Your task to perform on an android device: I want to get notification 30 minutes before any event
Image 0: 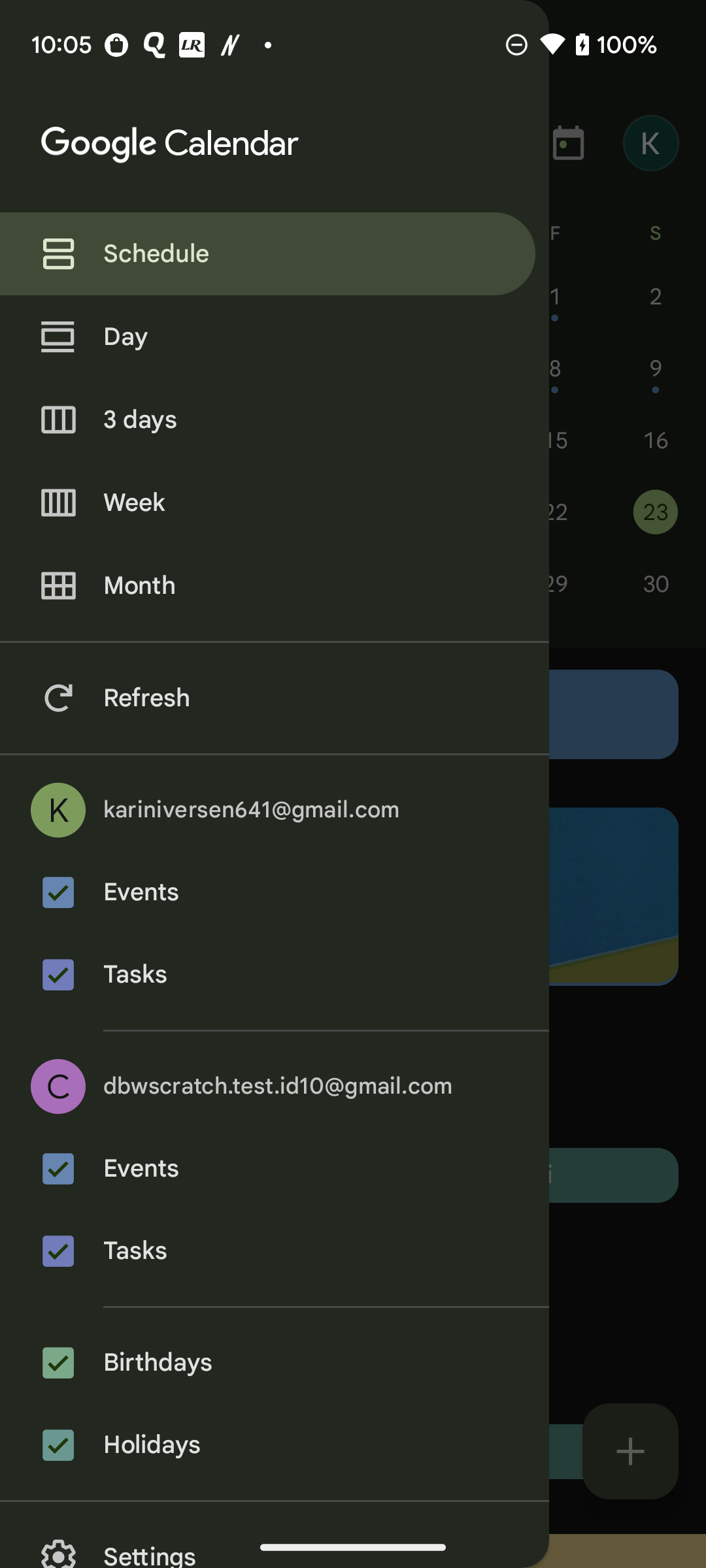
Click on the Settings icon option
Step 0: click (353, 1551)
Image 1: 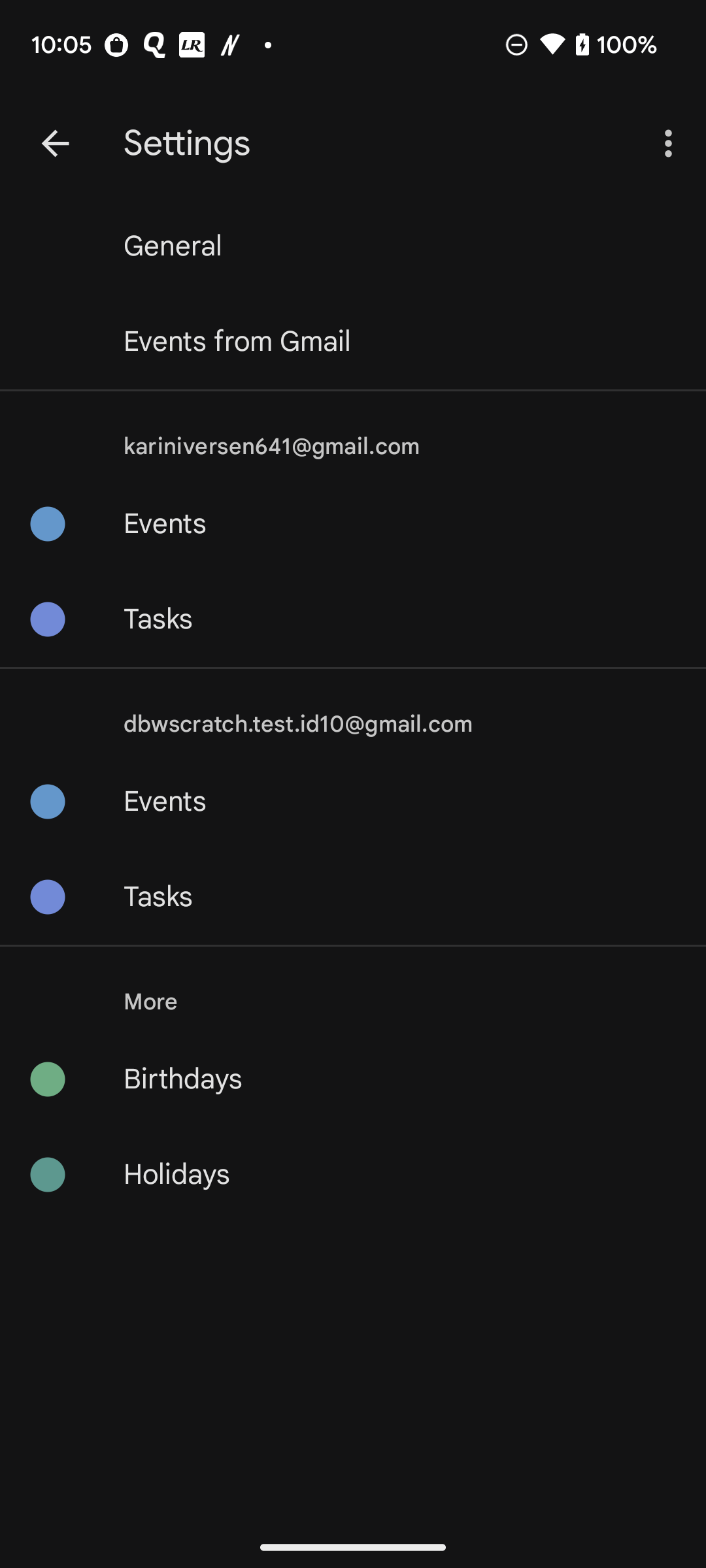
Click on the events option just below the kariniversen641@gmail.com id
Step 1: click (165, 523)
Image 3: 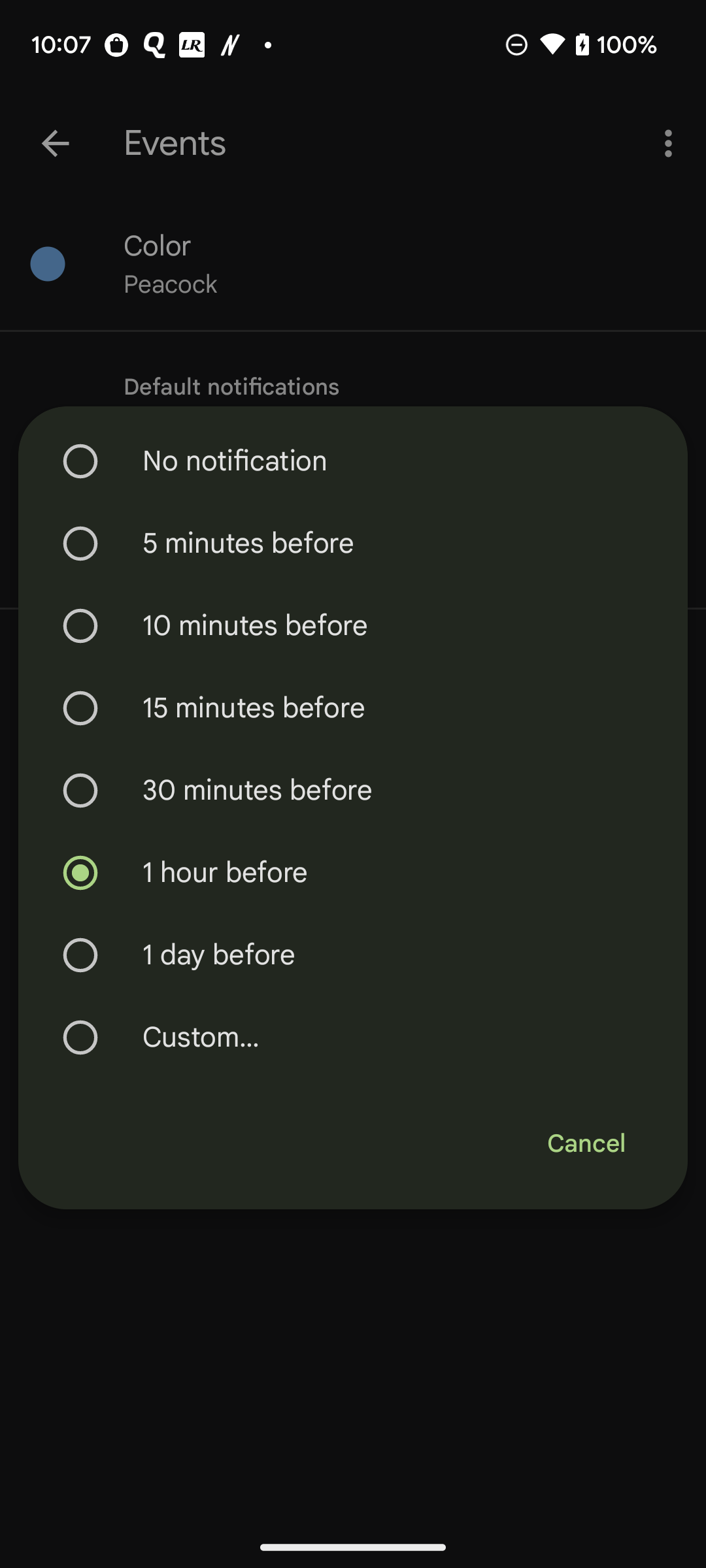
click on the 30 minutes before option
Step 3: click (352, 790)